Your task to perform on an android device: Open the Any.do app and sync the task in settings.
Image 0: 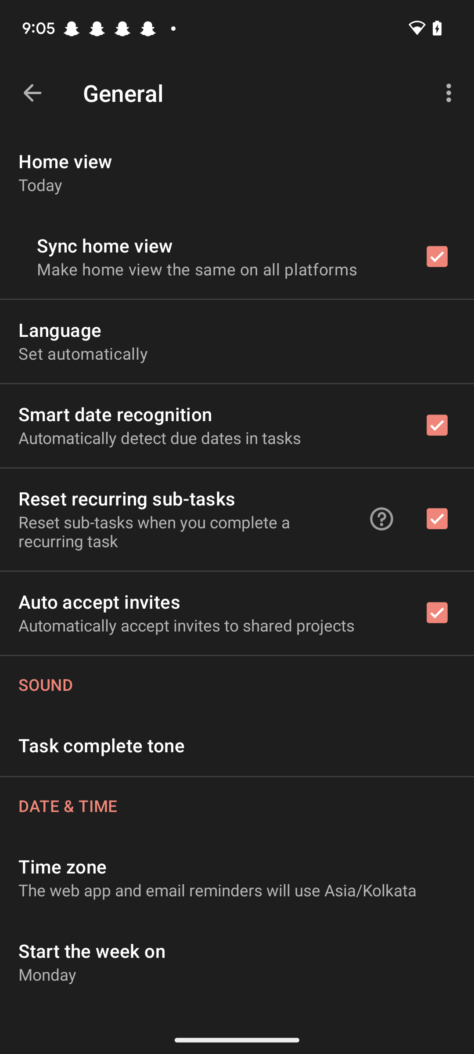
Open the Any.do app
Step 0: open app "Any.do"
Image 1: 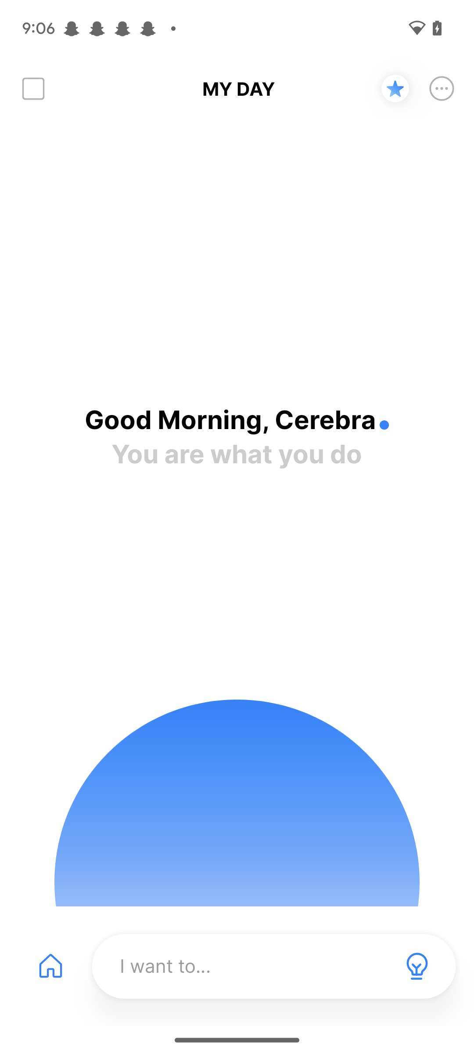
Click on the three dots icon at the top right corner of the screen
Step 1: click (442, 88)
Image 2: 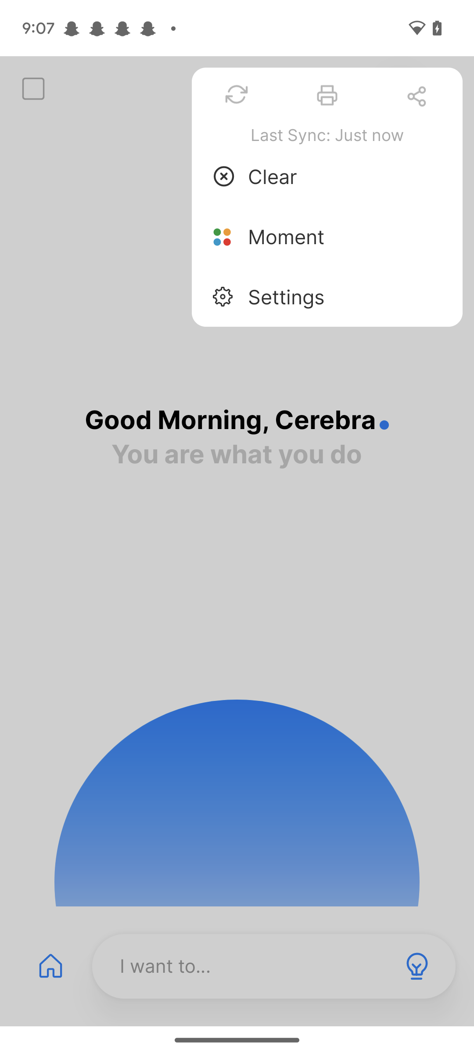
Click on the sync icon 
Step 2: click (237, 95)